Your task to perform on an android device: I'd like to rename the Form Title document to My Doc. 
Image 0: 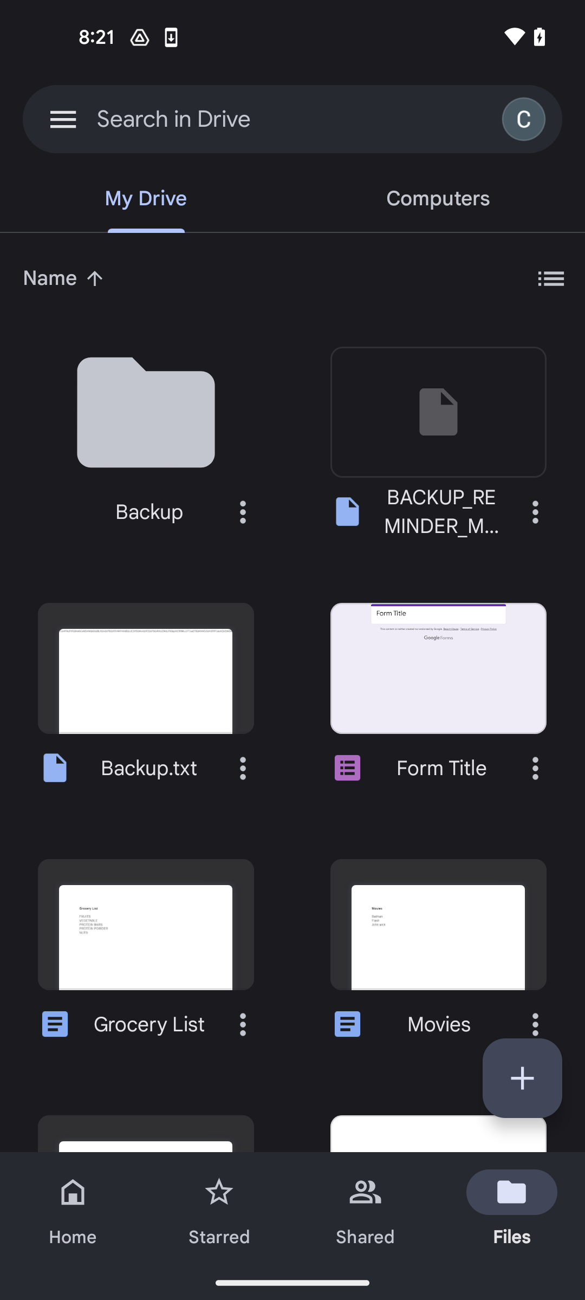
click on the three dots icon of Form Title doc
Step 0: click (535, 768)
Image 1: 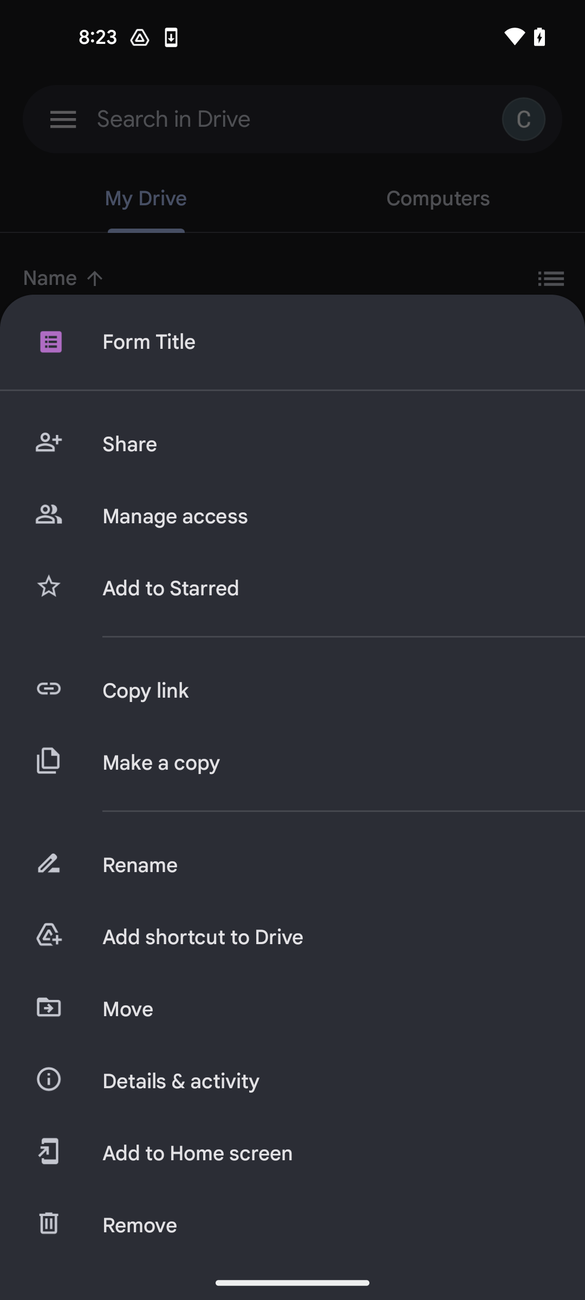
click on the Rename option
Step 1: click (326, 865)
Image 2: 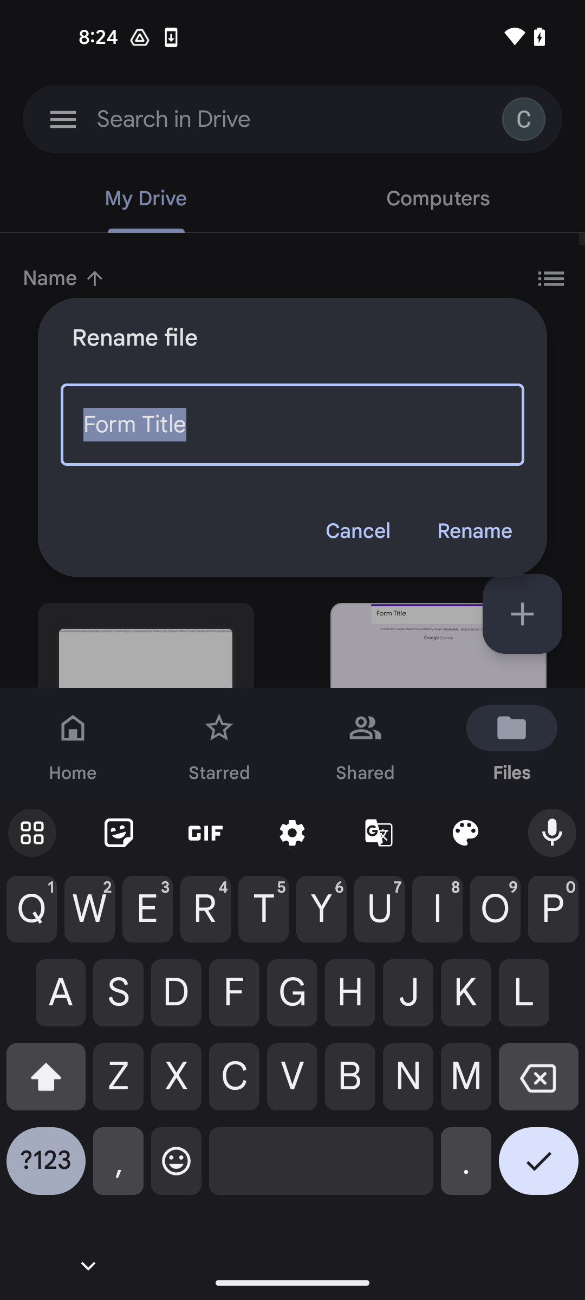
enter the name My Doc
Step 2: type "My Doc"